Your task to perform on an android device: In the Idanim app, I would like to set a timer for 30 minutes for Self Practice Meditation so that I can know when to terminate the session.
Image 0: 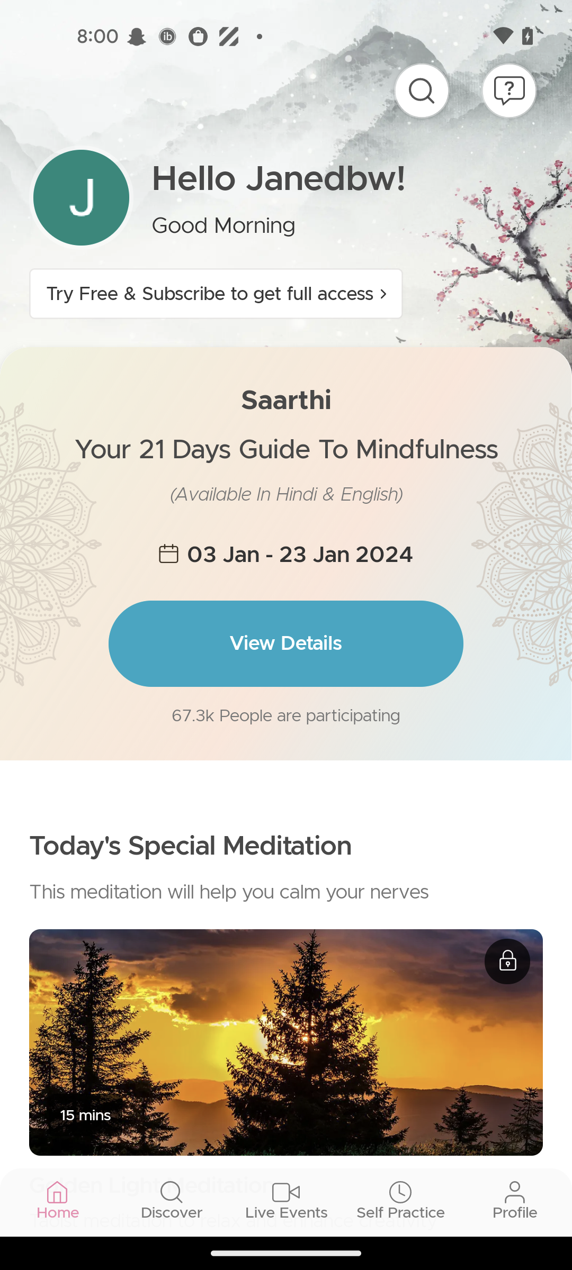
Click on the Self practice tab
Step 0: click (286, 1186)
Image 1: 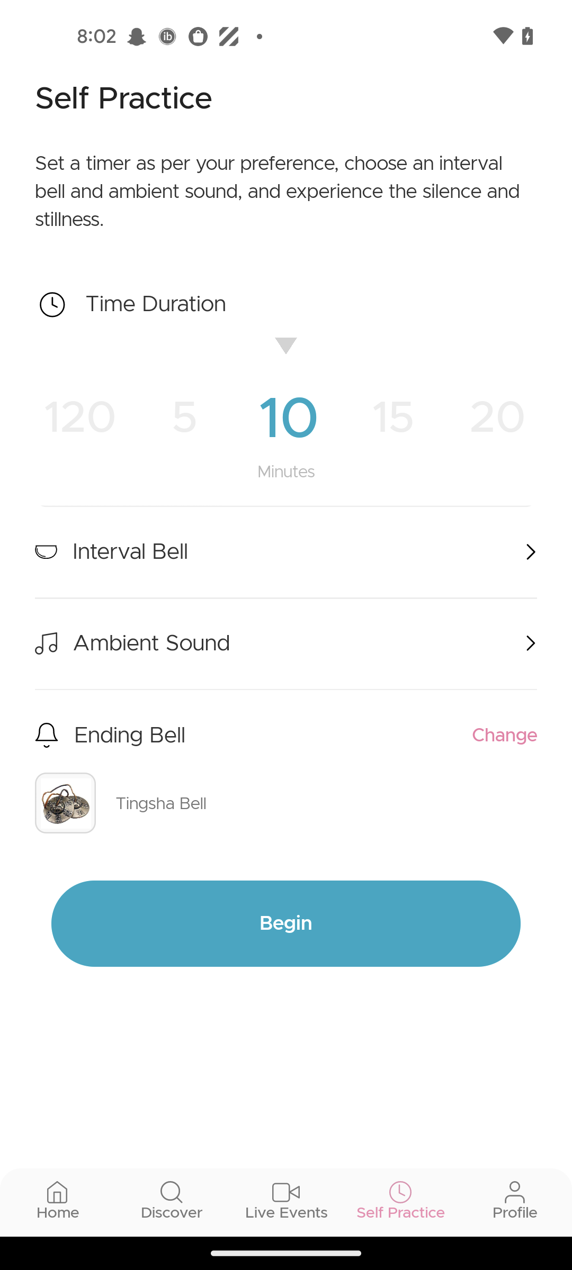
Swipe left for 30 minutes  for Self Practice Meditation
Step 1: scroll right